Your task to perform on an android device: I like the CA Pro Mid Sneakers shoe so add these sneakers to the wishlist in the PUMA app .
Image 0: 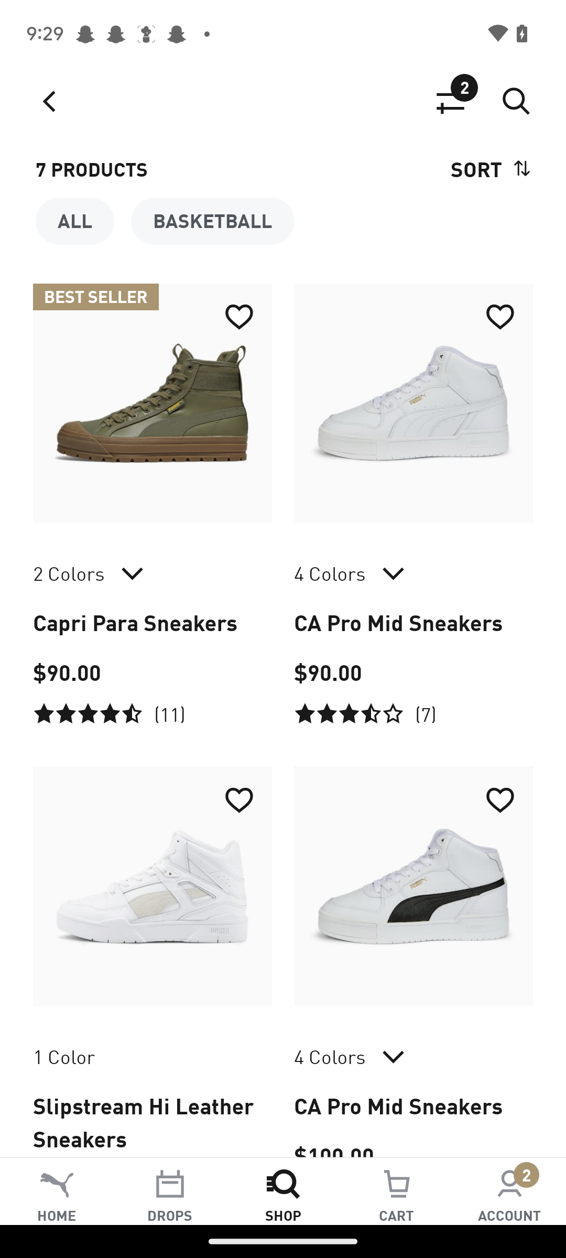
Click on the CA Pro Mid Sneakers shoe
Step 0: click (413, 403)
Image 1: 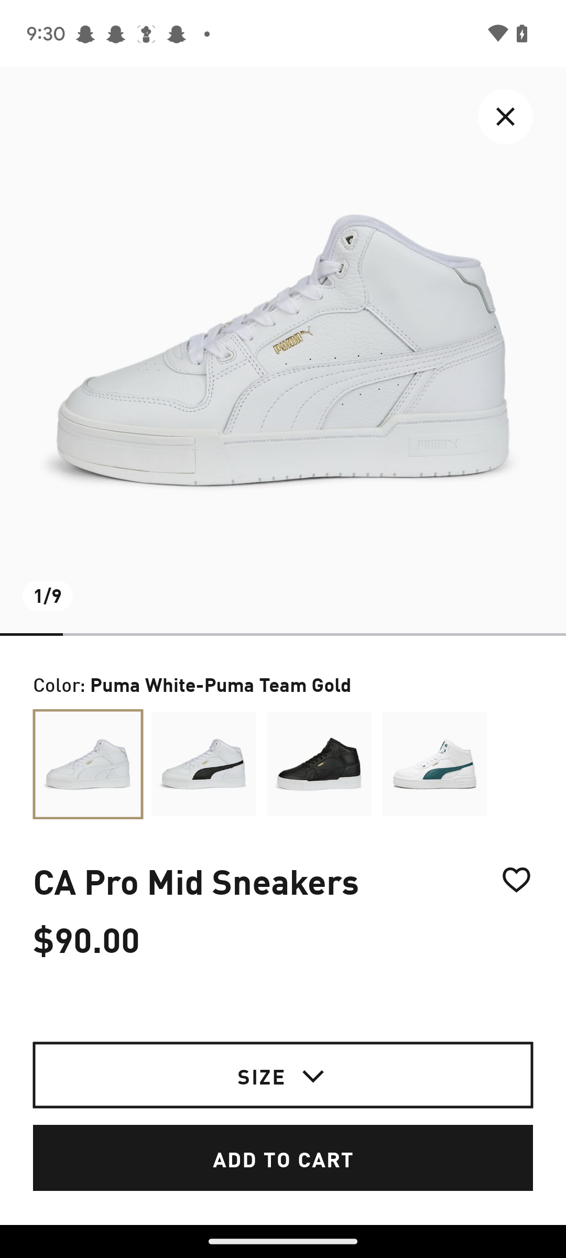
Click on the heart icon
Step 1: click (516, 913)
Image 2: 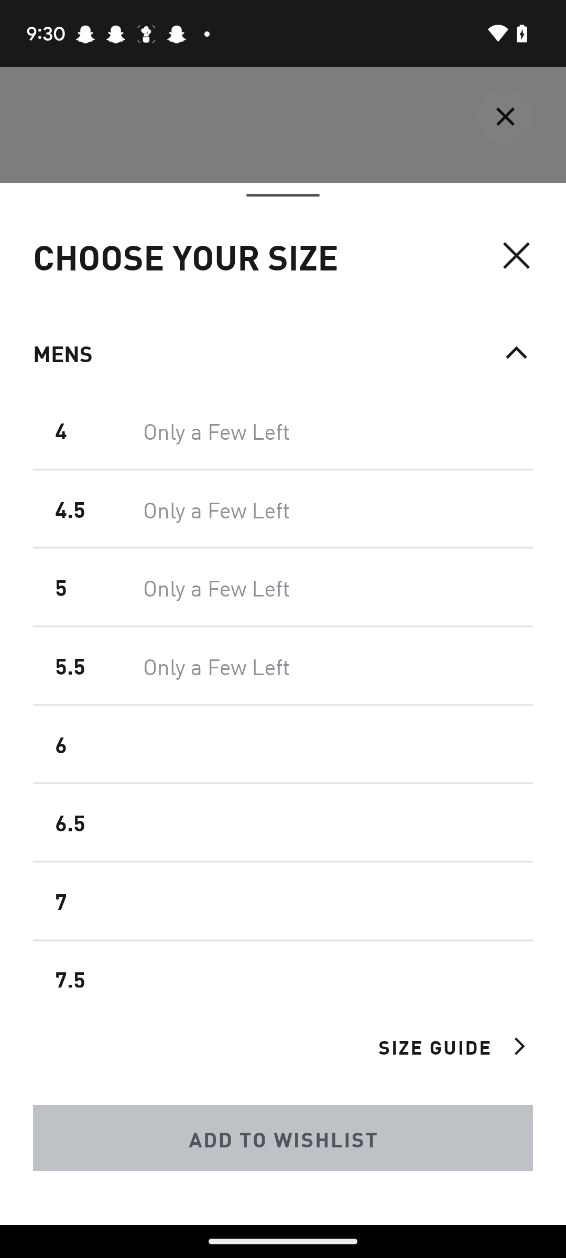
Click on the size 5 option
Step 2: click (327, 587)
Image 3: 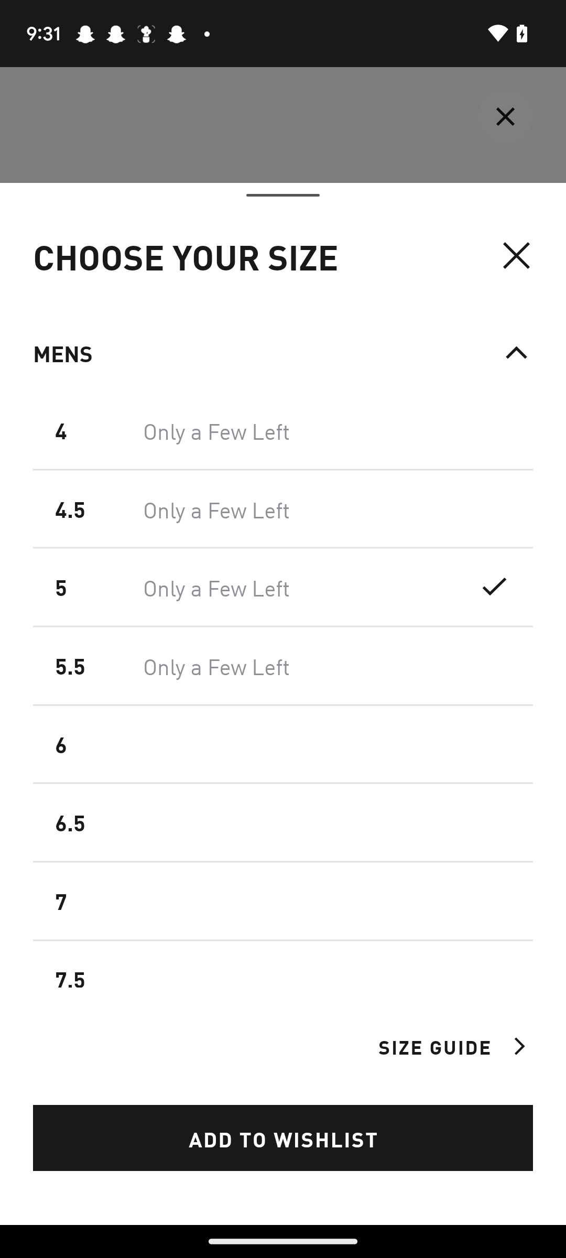
Click on the add to wishlist button
Step 3: click (283, 1138)
Image 4: 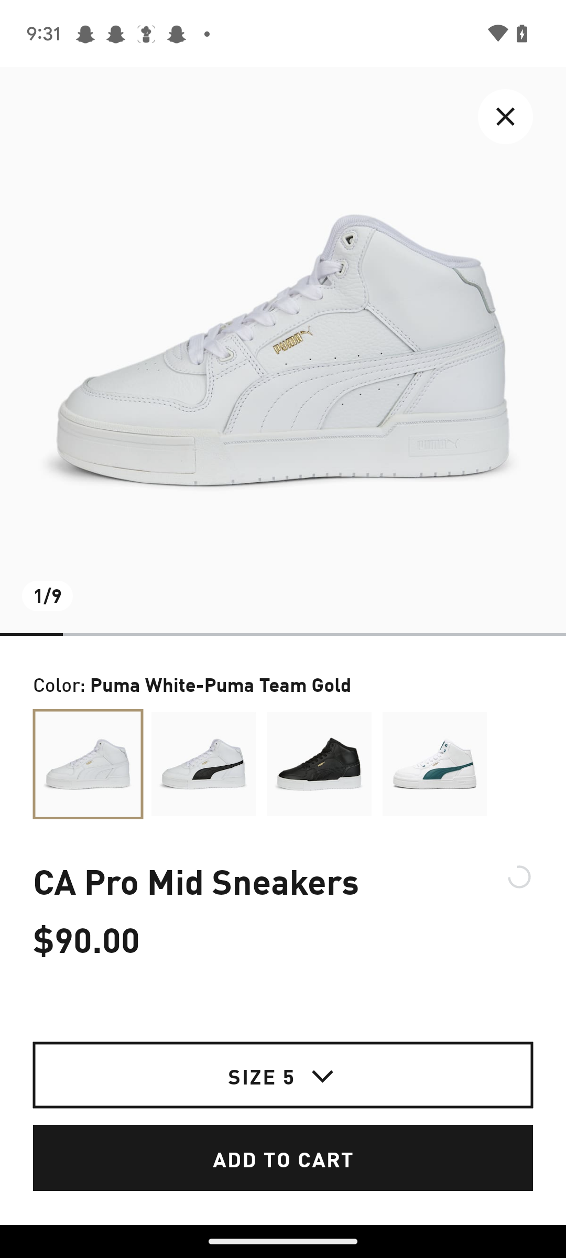
Click on the add to wishlist button
Step 4: wait